Your task to perform on an android device: In the Klook app, I want to add a Hotel named Ac Hotel Honolulu from Jan. 24, 2024 to Jan. 29, 2024 for 1 Adult.
Image 0: 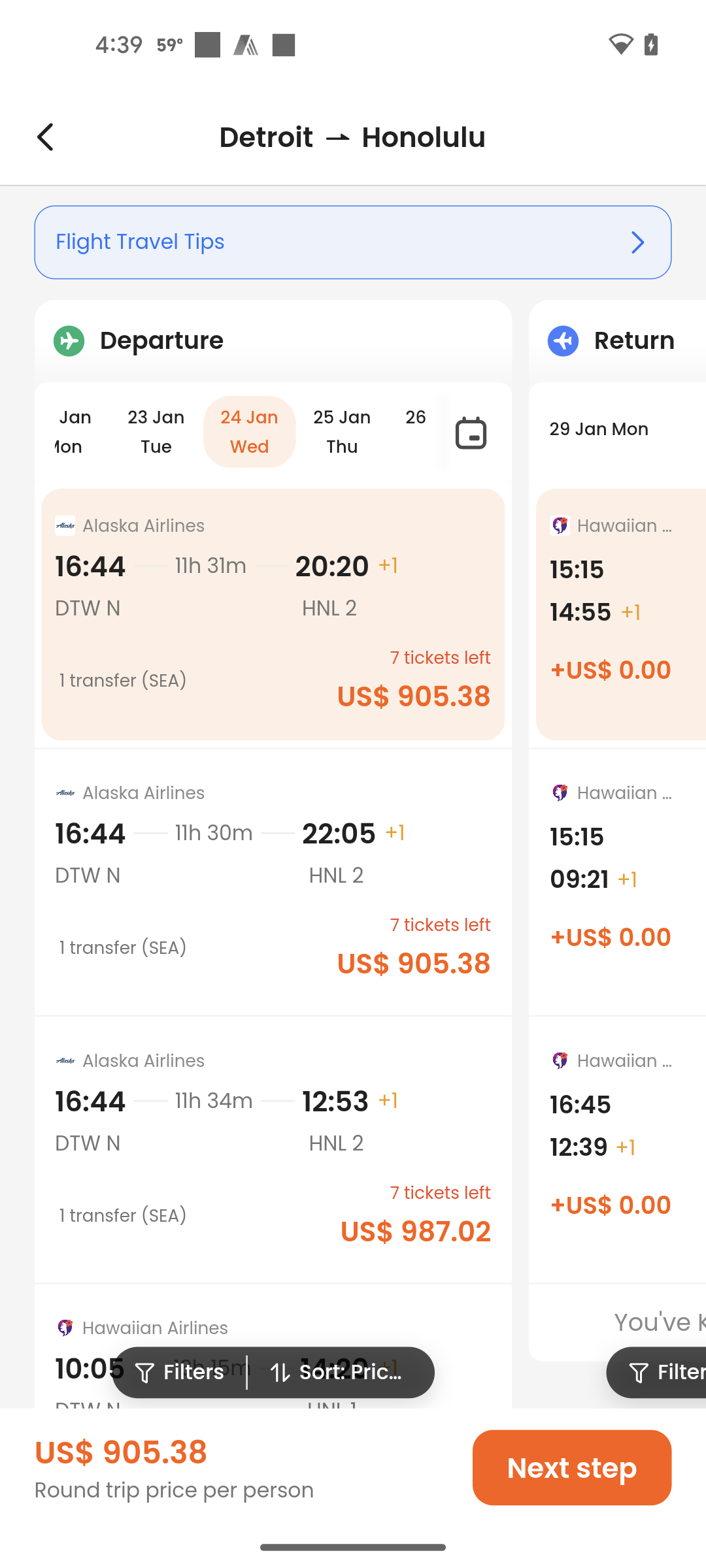
Go back to the previous page
Step 0: press back button
Image 1: 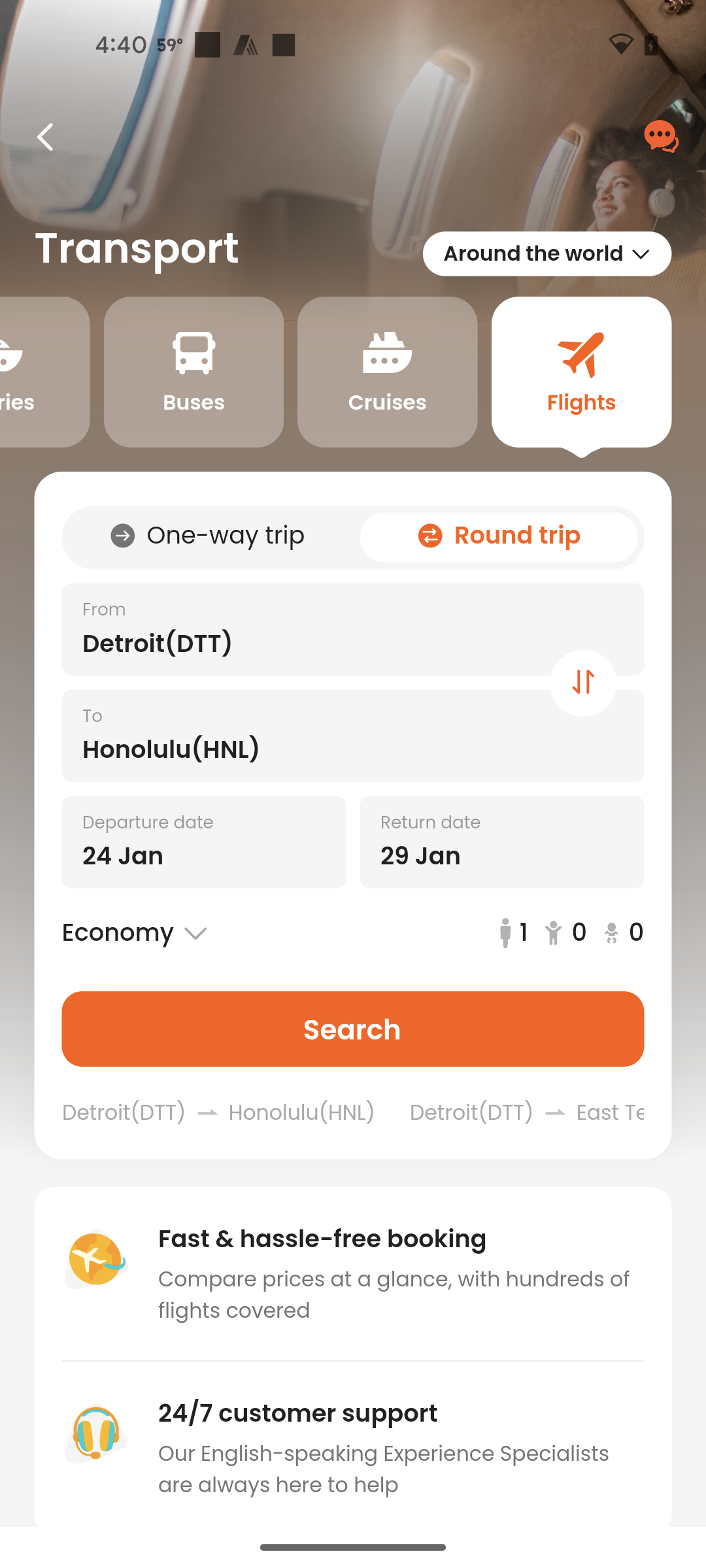
Go back to the previous page
Step 1: press back button
Image 2: 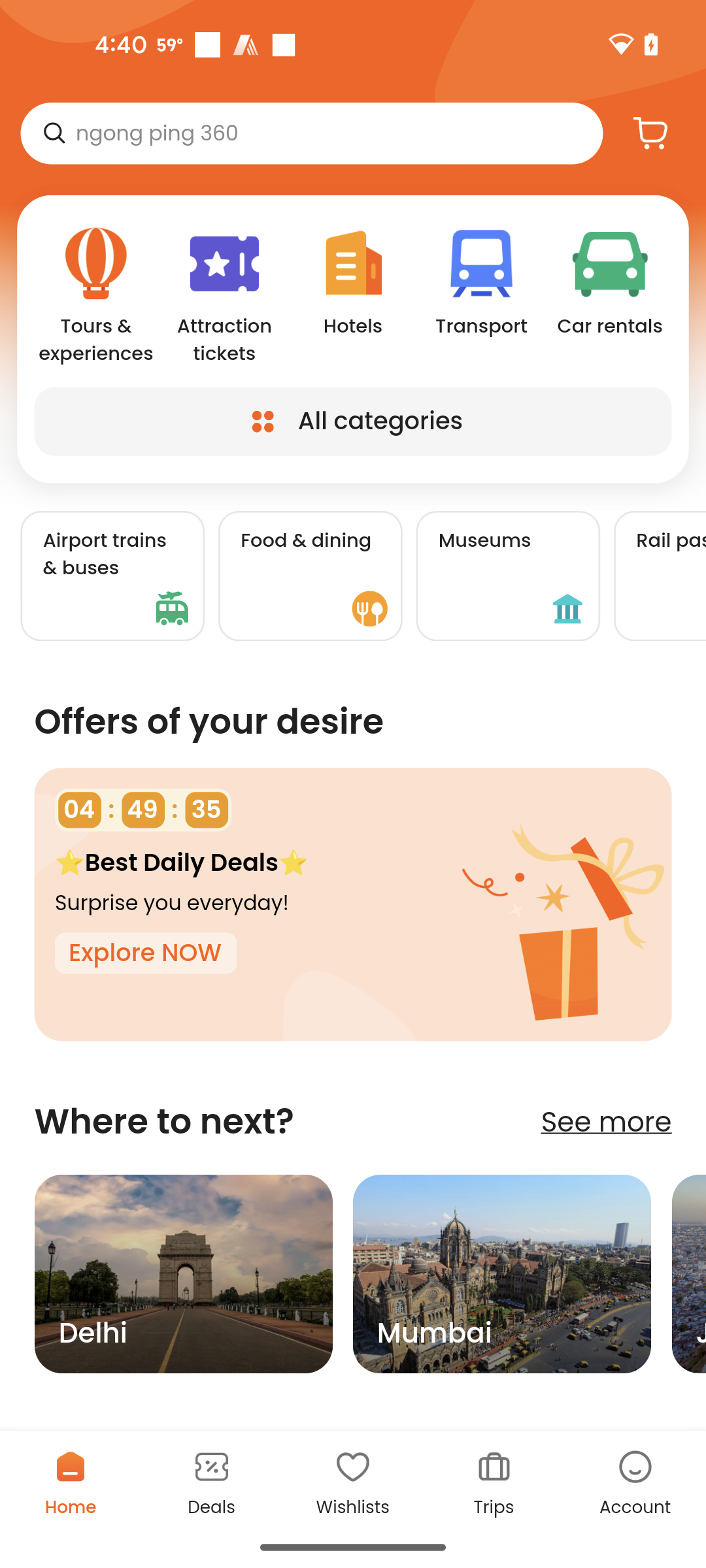
Go to the Hotels section
Step 2: click (353, 294)
Image 3: 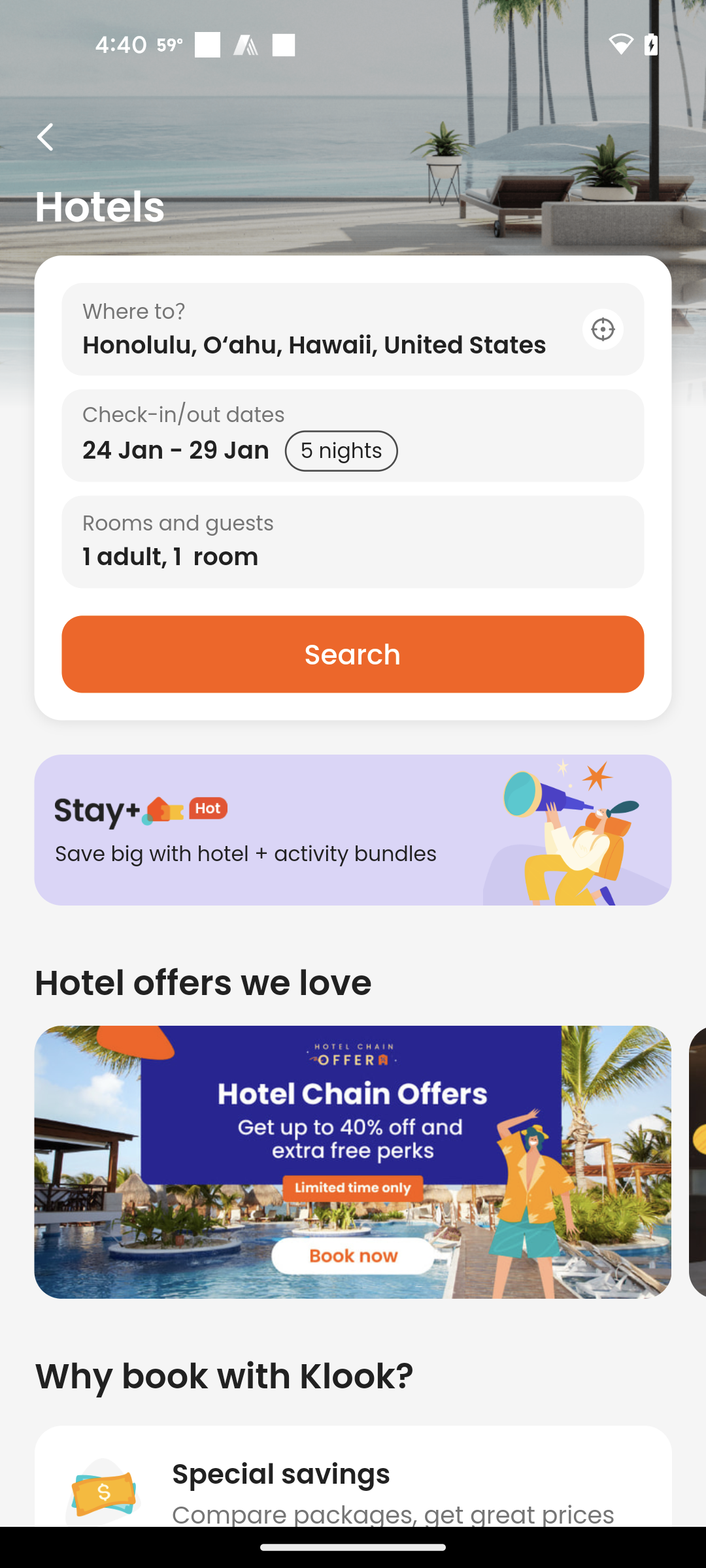
Click on the Where to? text bar
Step 3: click (353, 336)
Image 4: 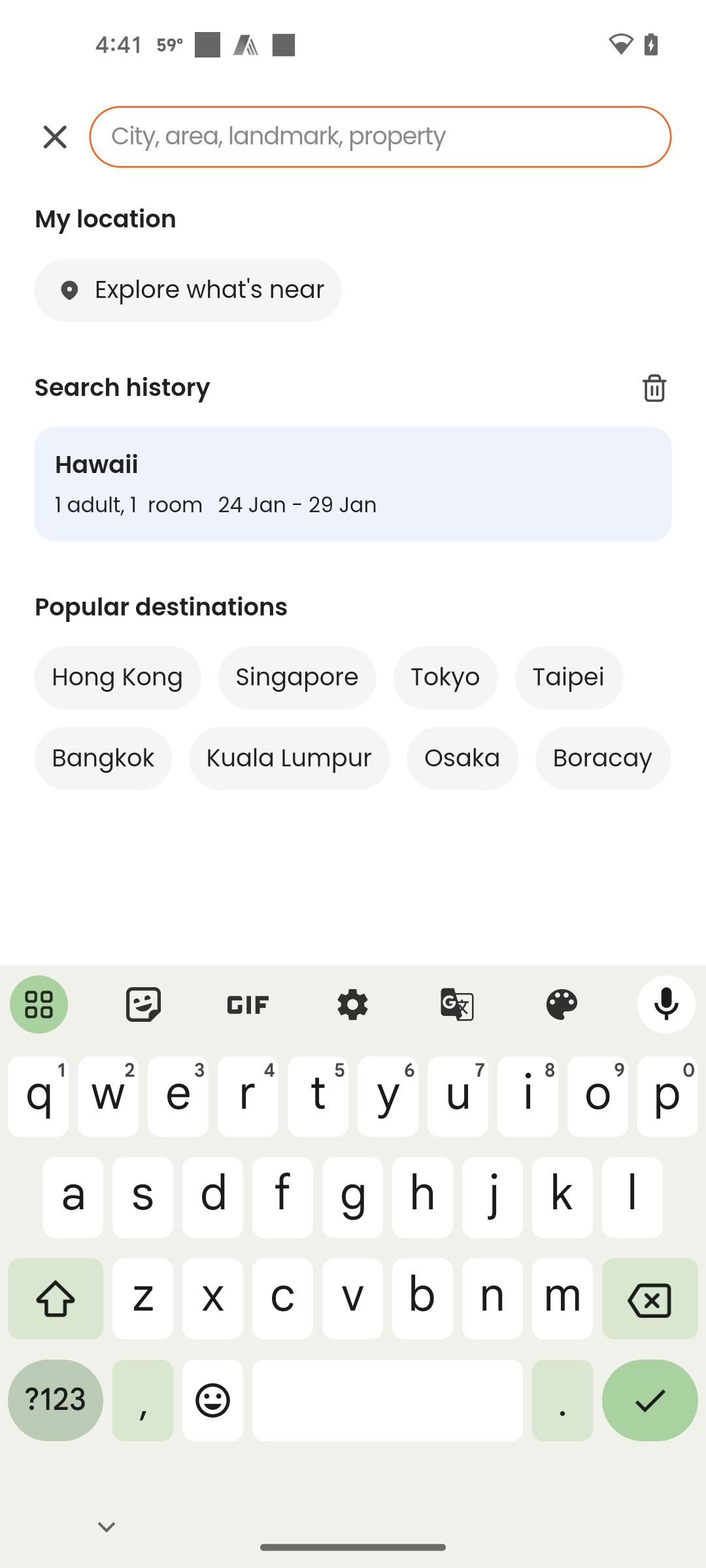
Enter the Ac Hotel Honolulu
Step 4: type "Ac Hotel Honolulu"
Image 6: 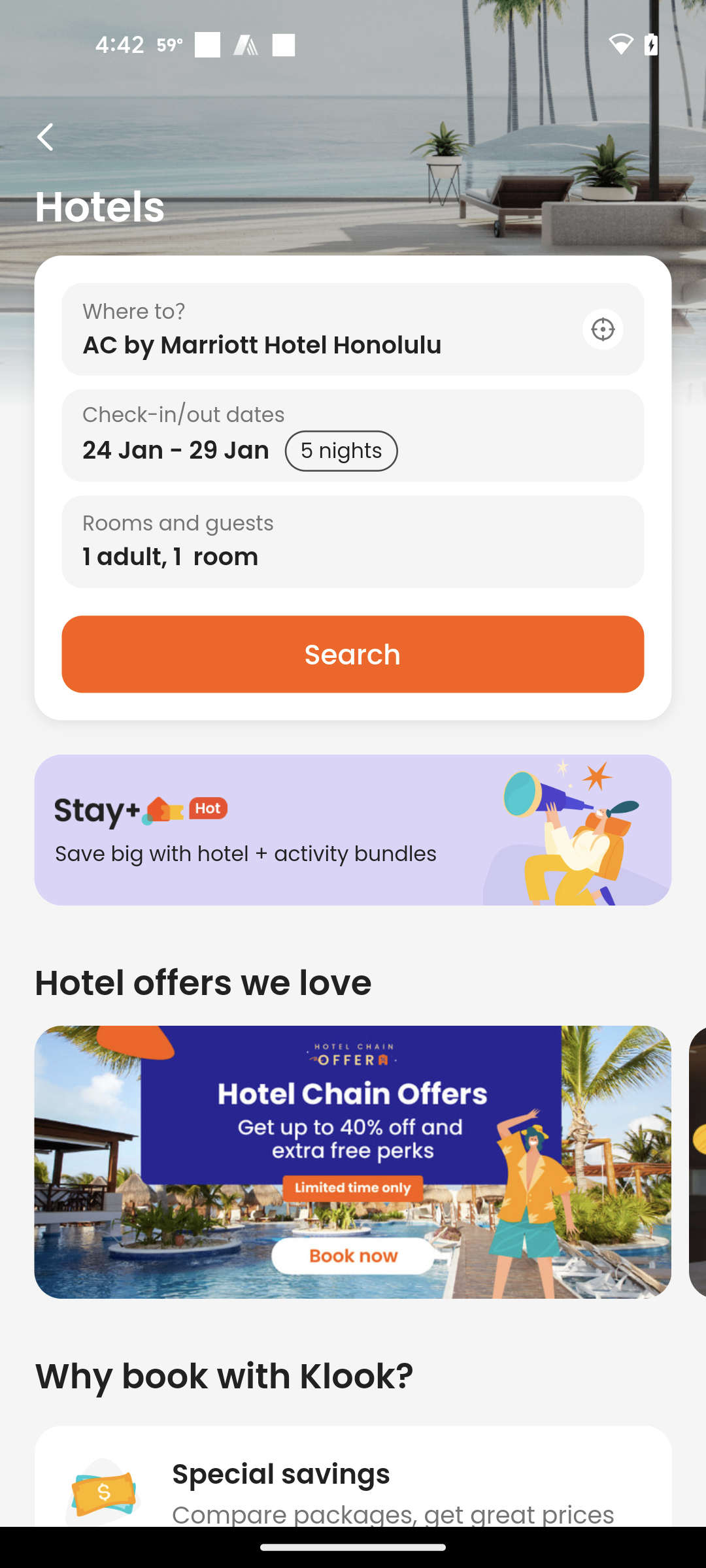
Click on the search button
Step 6: click (352, 654)
Image 7: 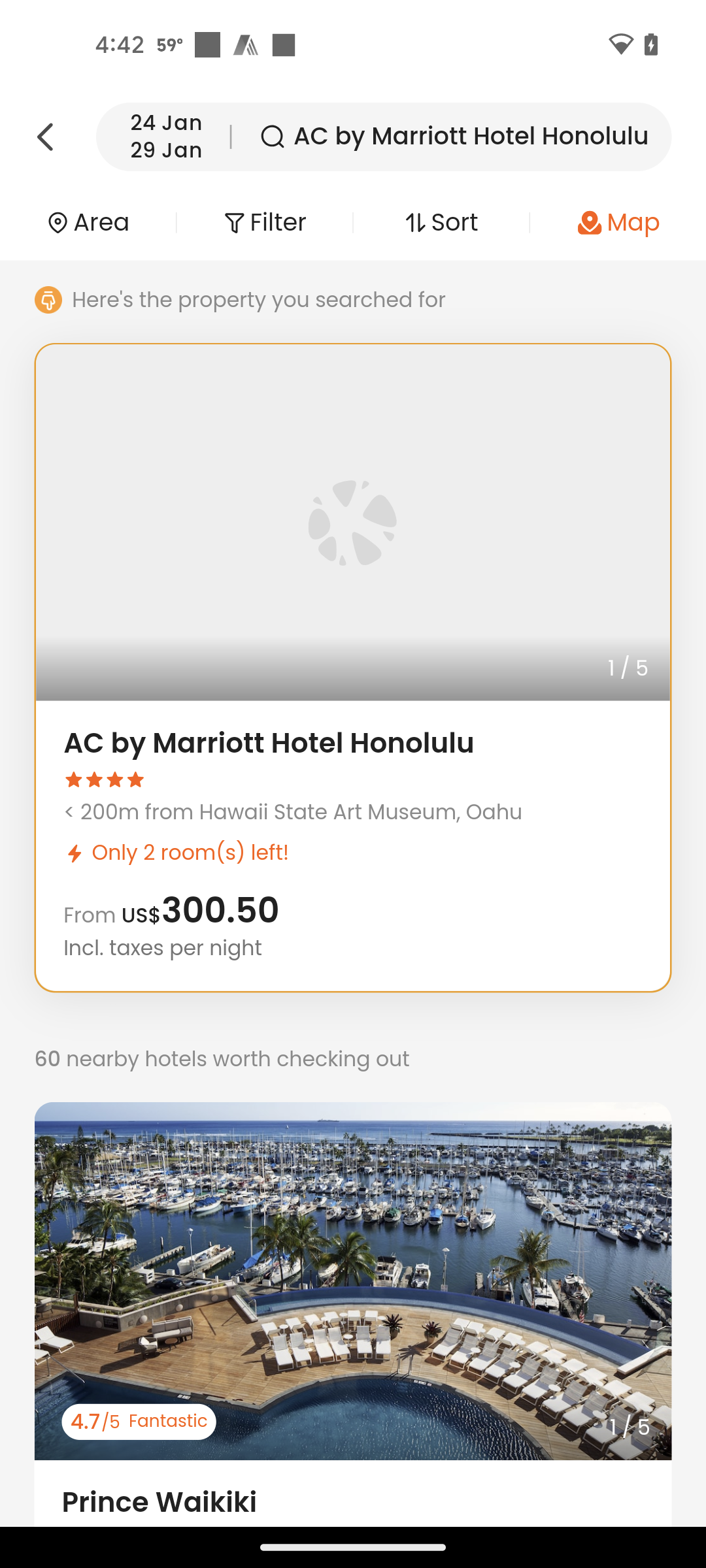
Click on the search button
Step 7: wait